Your task to perform on an android device: I want to get some tips regarding travelling solo as I am planning to do a solo trip in January.
Image 0: 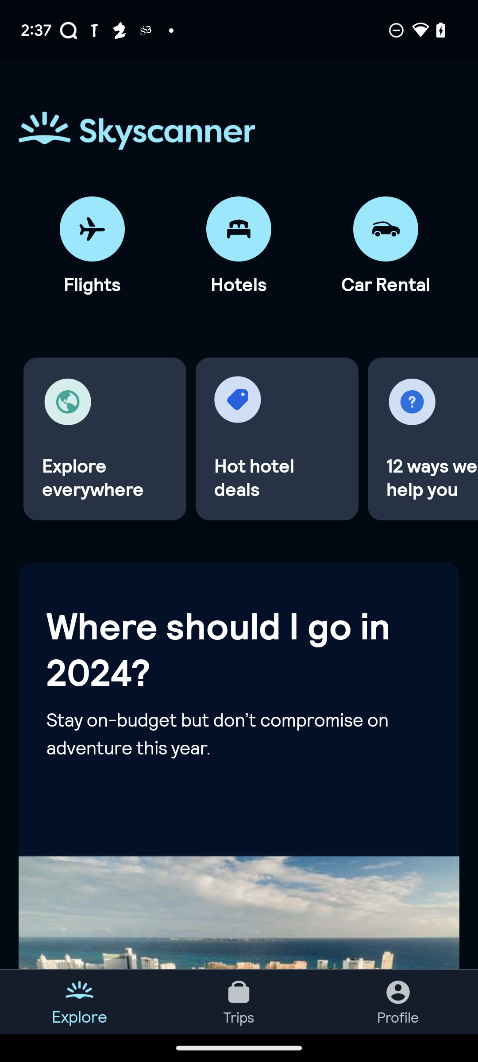
Click on travel information card.
Step 0: click (239, 648)
Image 1: 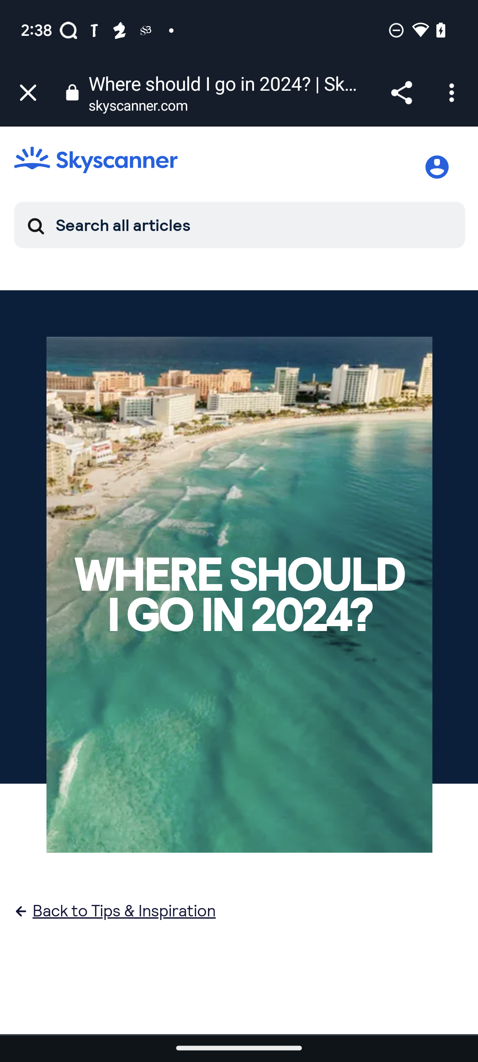
Click on the Search all articles text box.
Step 1: click (239, 224)
Image 2: 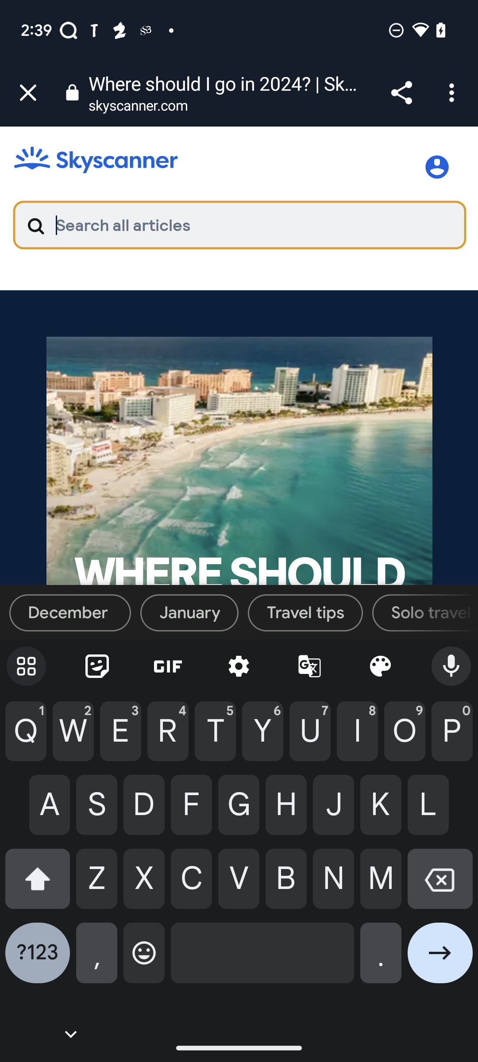
Enter Tips for solo traveller in the text box.
Step 2: type "Tips for solo traveller"
Image 3: 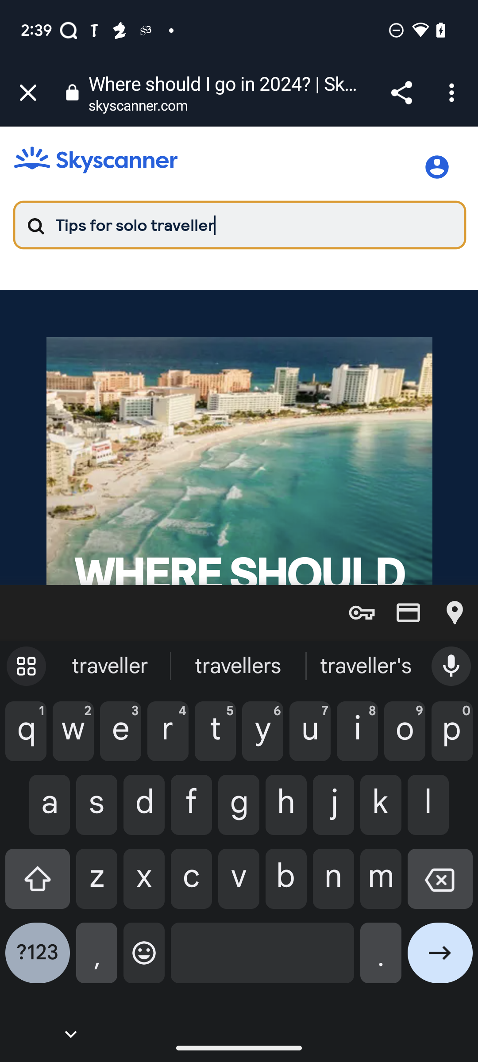
Click on the next button on the bottom right side of the screen.
Step 3: click (440, 960)
Image 4: 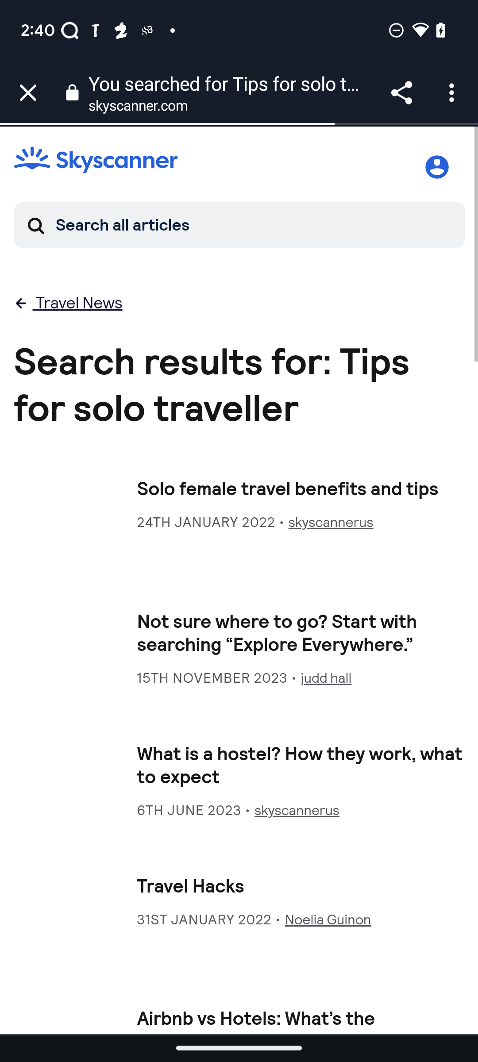
Swipe up to view more articles.
Step 4: scroll down
Image 5: 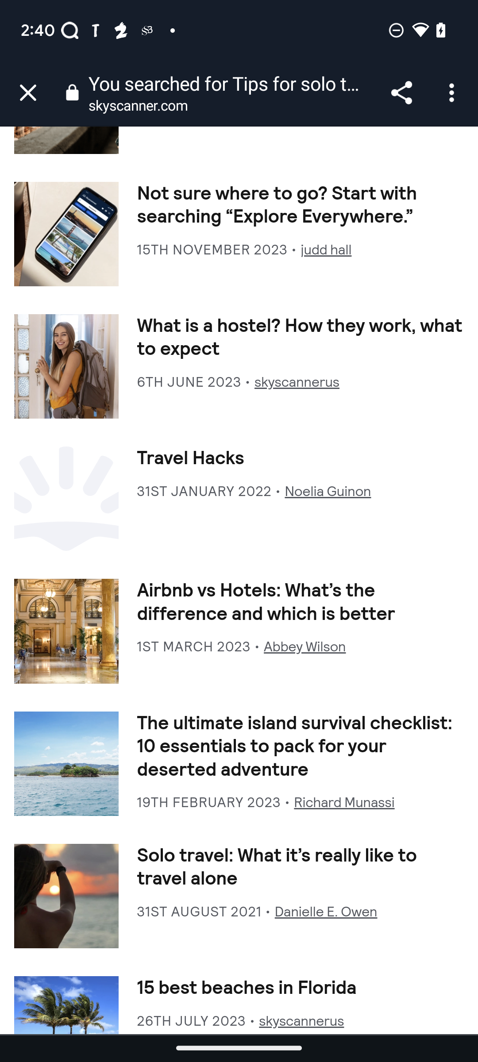
Click on the Solo travel article by Danielle E. Owen
Step 5: click (277, 867)
Image 6: 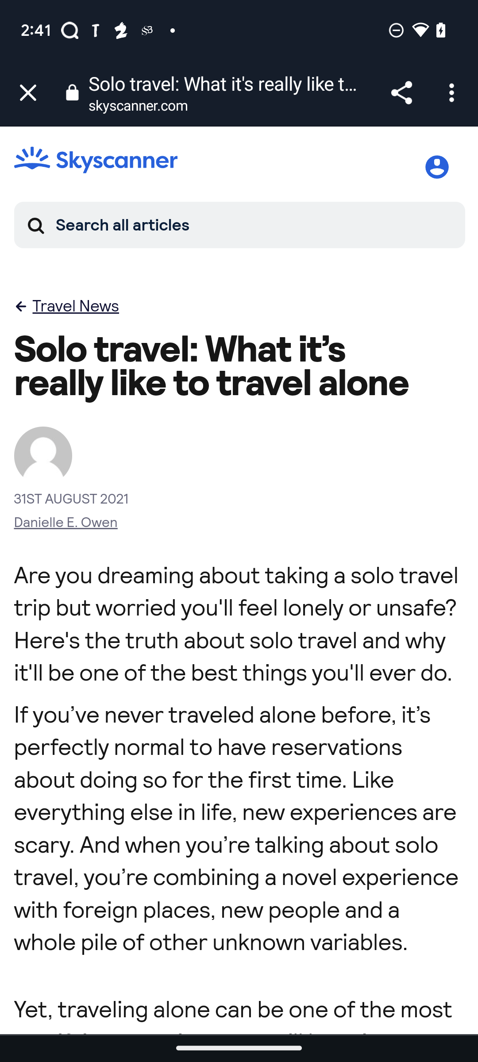
Swipe up to read more.
Step 6: scroll down
Image 7: 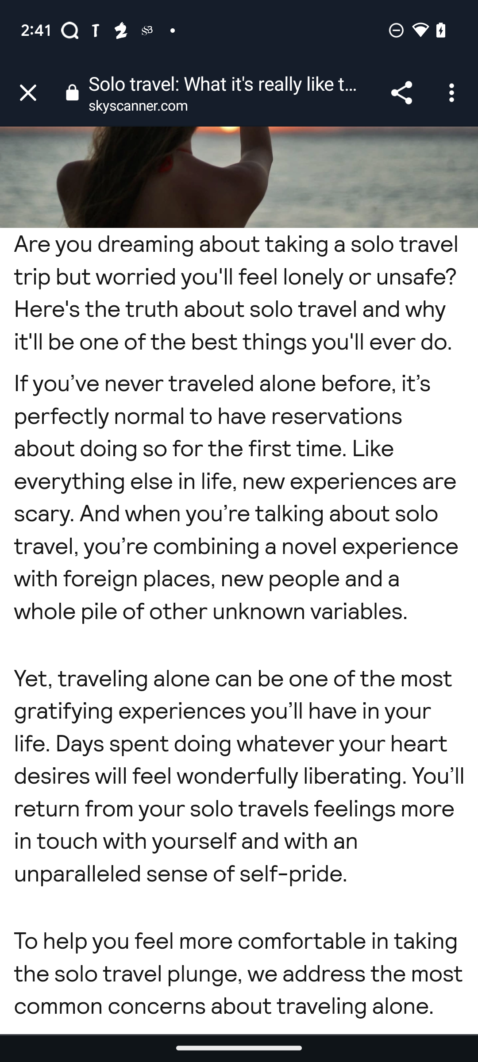
Swipe up to read more.
Step 7: scroll down
Image 8: 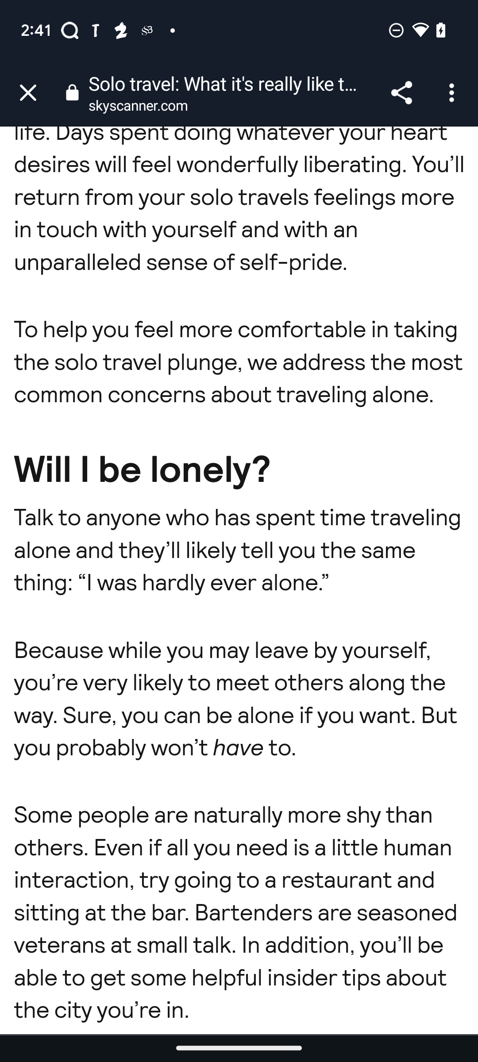
Swipe up to read more.
Step 8: scroll down
Image 9: 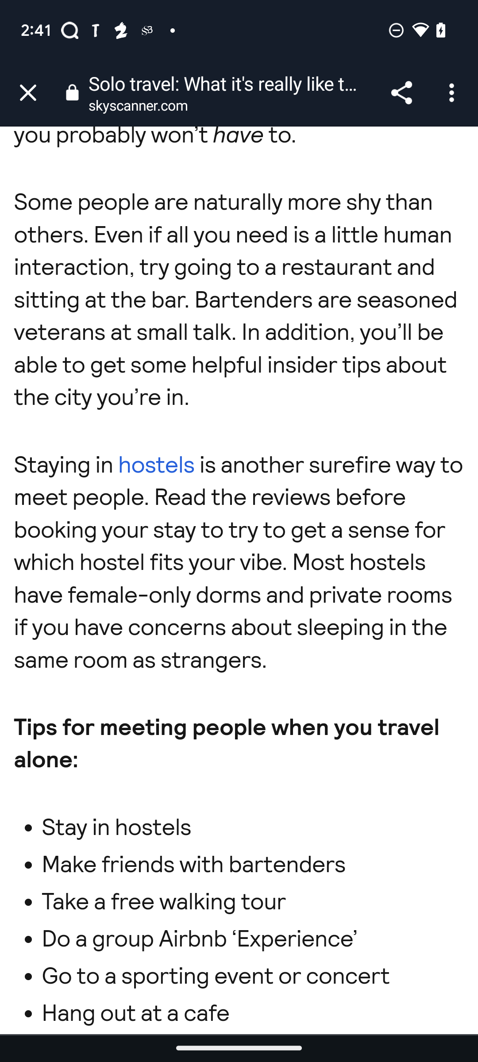
Swipe up to read more.
Step 9: scroll down